Your task to perform on an android device: Open Google Maps , Get direction from your current location to Jantar Mantar new delhi and start to navigate
Image 0: 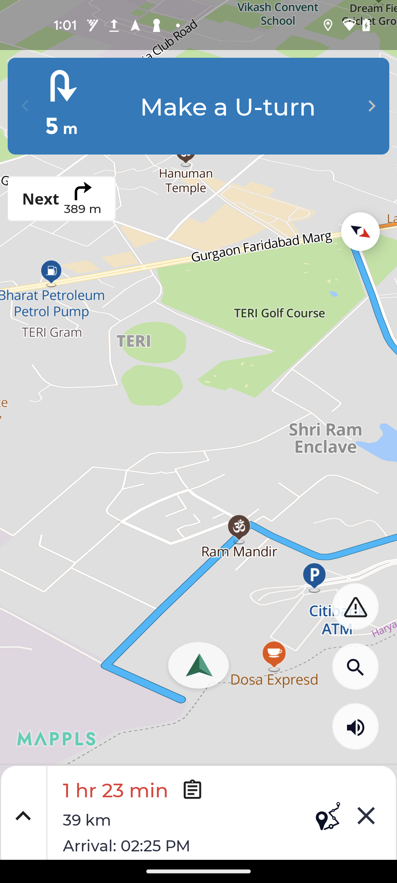
Open Google Maps
Step 0: open app "Maps"
Image 1: 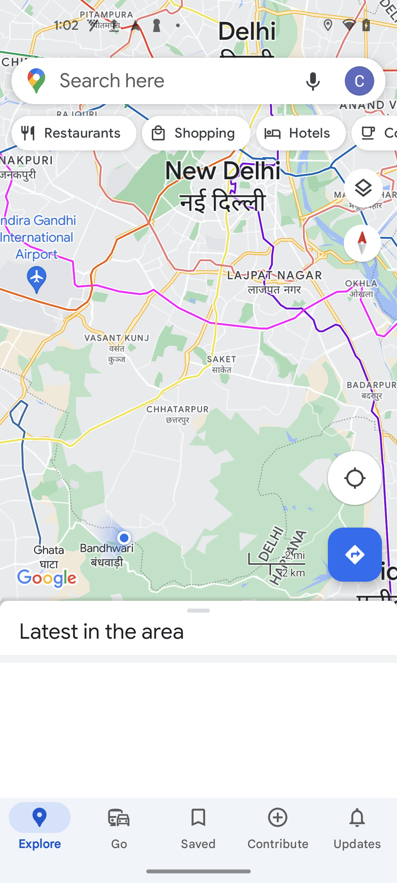
Click on the Search location bar at the top of the screen
Step 1: click (175, 81)
Image 2: 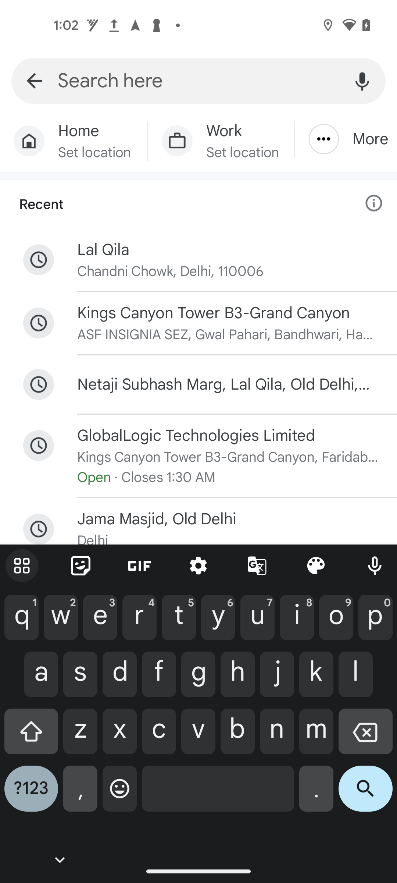
Search for Jantar Mantar new delhi
Step 2: type "Jantar Mantar new delhi"
Image 3: 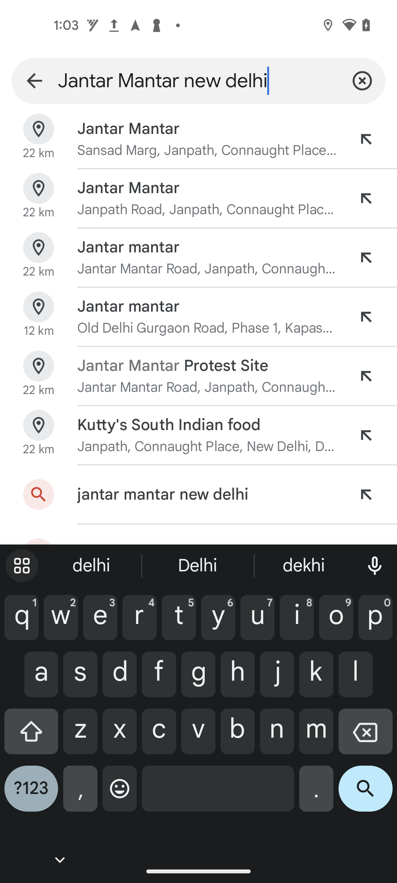
Click on the first search result
Step 3: click (208, 129)
Image 4: 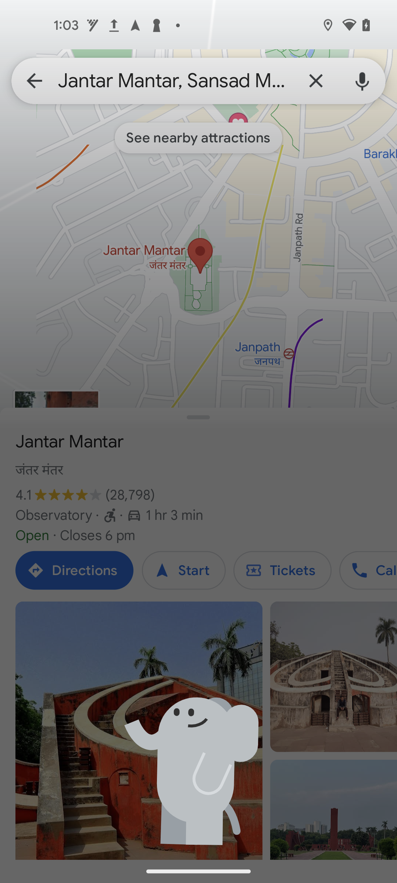
Click on the first search result
Step 4: wait
Image 5: 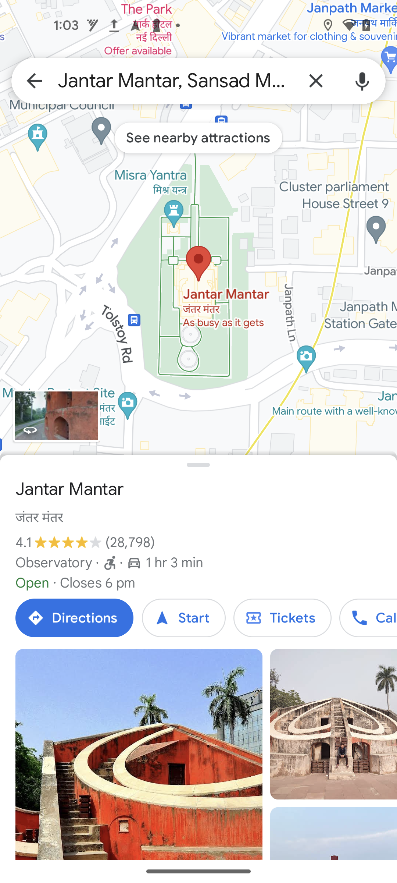
Click on the Directions button
Step 5: click (74, 618)
Image 6: 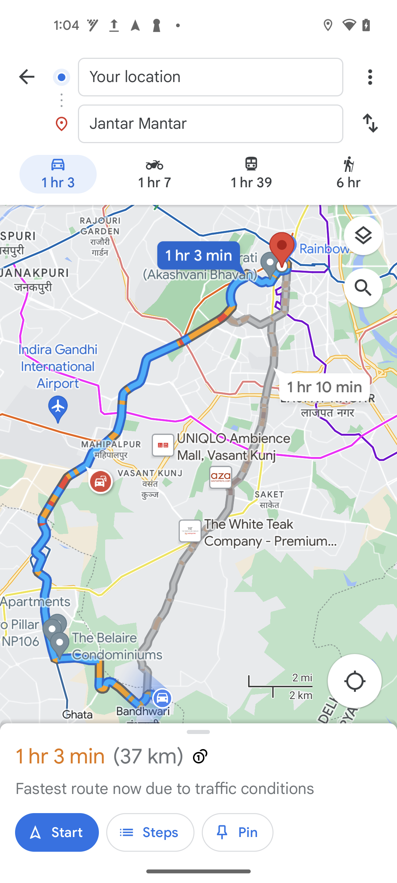
Click on the Start button at the bottom left of the screen
Step 6: click (57, 832)